Your task to perform on an android device: In the dubizzle app, I want to compare the first car to another similar vehicle. 
Image 0: 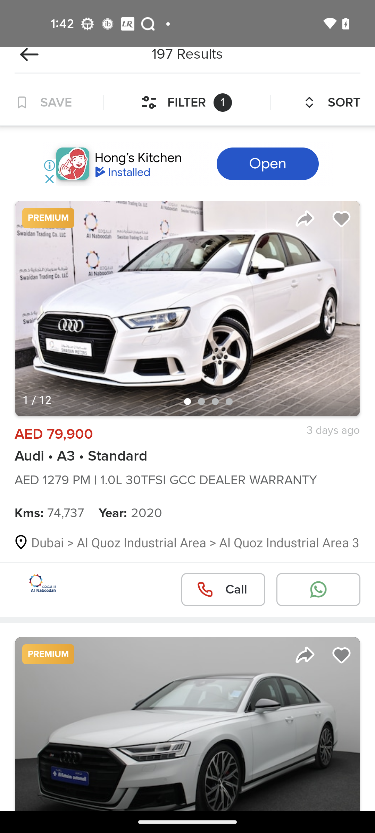
Open the first search result
Step 0: click (253, 336)
Image 1: 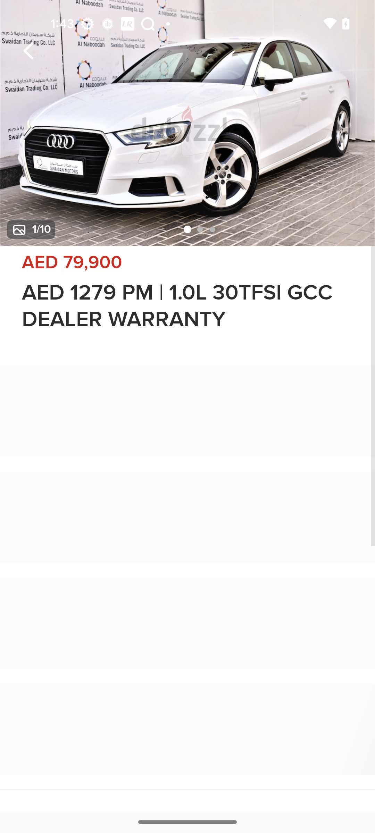
Open the first search result
Step 1: wait
Image 2: 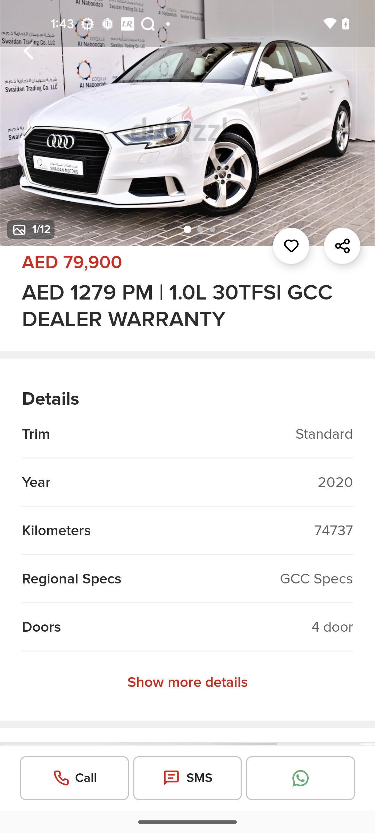
Swipe up to the Similar Ads
Step 2: scroll down
Image 3: 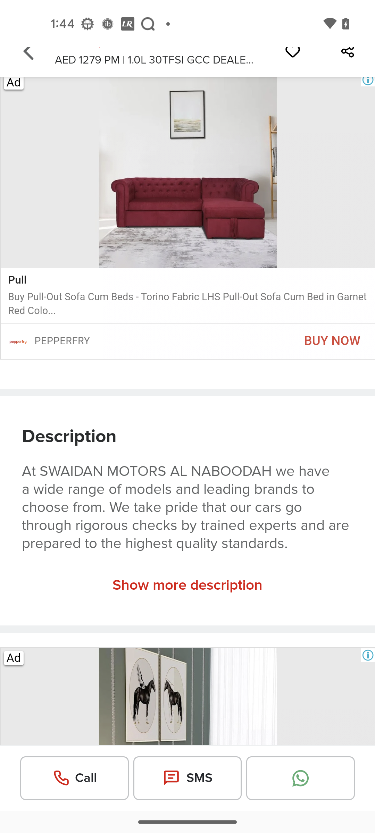
Swipe up to the Similar Ads
Step 3: scroll down
Image 4: 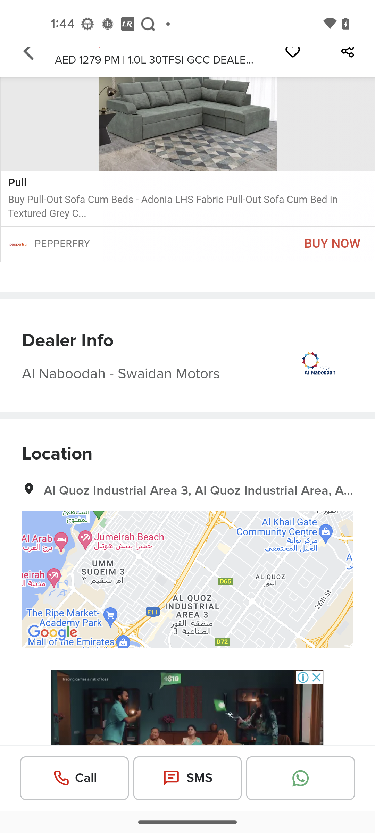
Swipe up to the Similar Ads
Step 4: scroll down